Your task to perform on an android device: I have recently recorded my favorite music artist Tito Peunte's famous song "Oye Como Va" into my voice, and I want to add the title "Oye Como Va" to my recorded audio "MyRec_1117_1449.m4a".
Image 0: 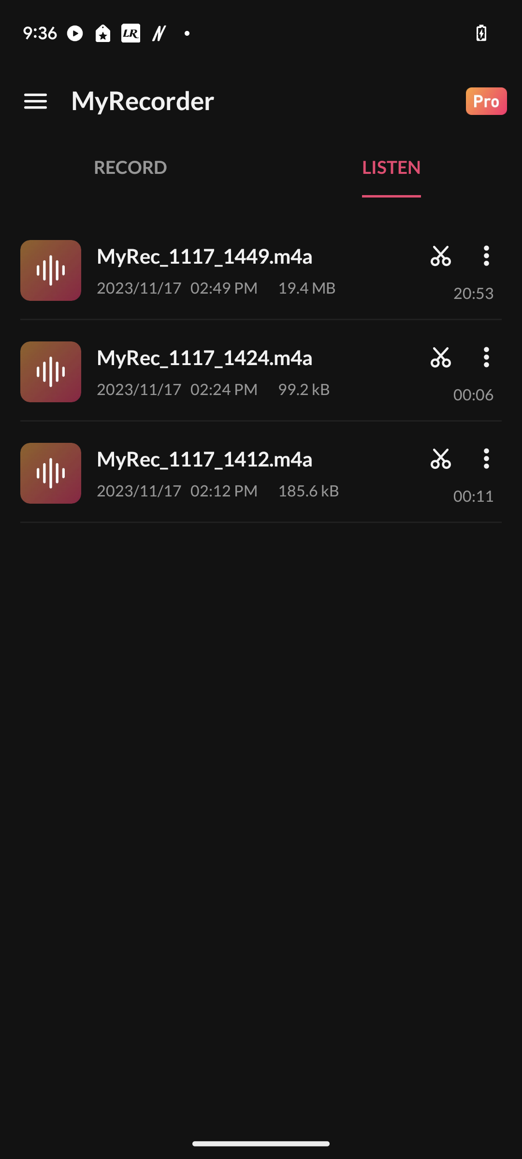
Click on the three dots on the right side of the audio file, MyRec_1117_1449.m4a".
Step 0: click (480, 248)
Image 1: 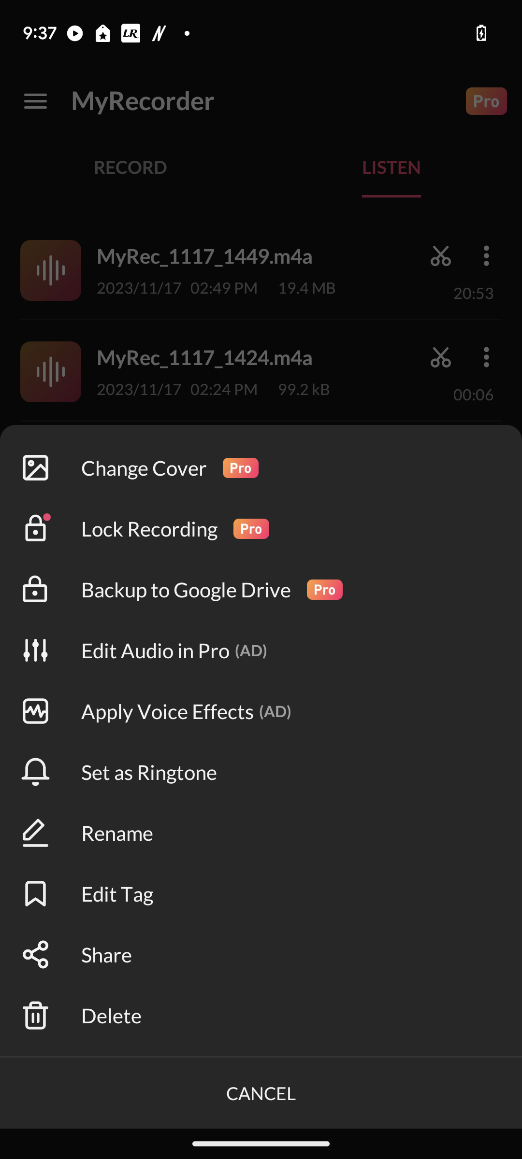
Click on the tab Rename.
Step 1: click (171, 839)
Image 2: 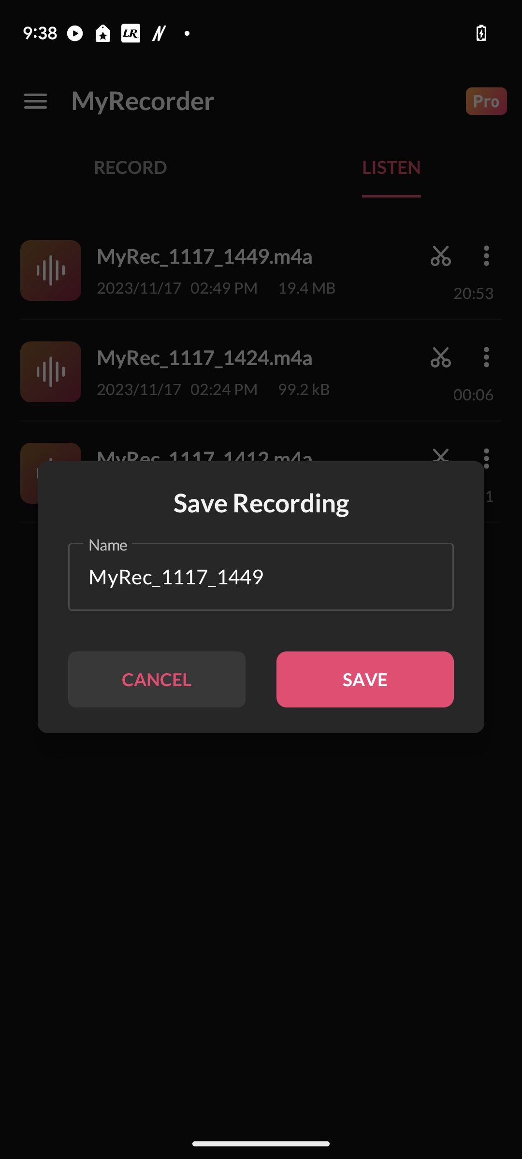
click on the input box.
Step 2: click (261, 577)